Your task to perform on an android device: I want to export the file of reminders to my drive
Image 0: 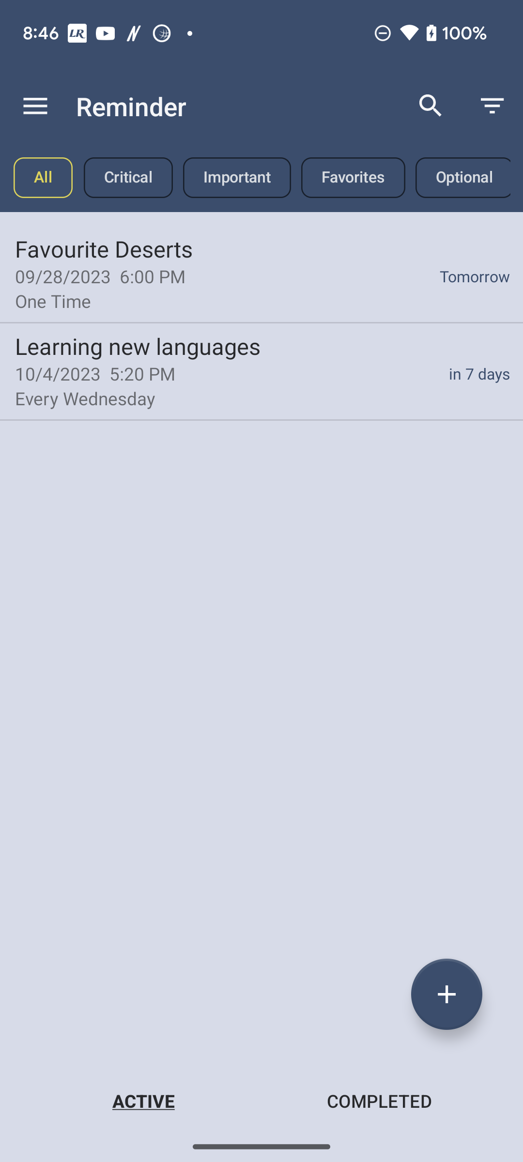
Click on the three lines at the top left of the screen
Step 0: click (35, 106)
Image 1: 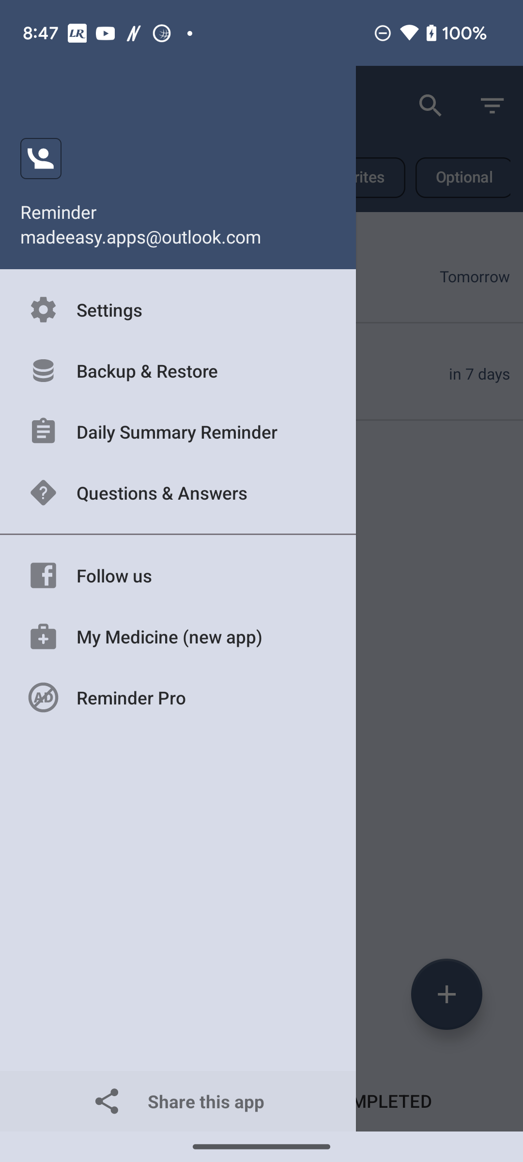
Click on the Backup & Restore option 
Step 1: click (91, 373)
Image 2: 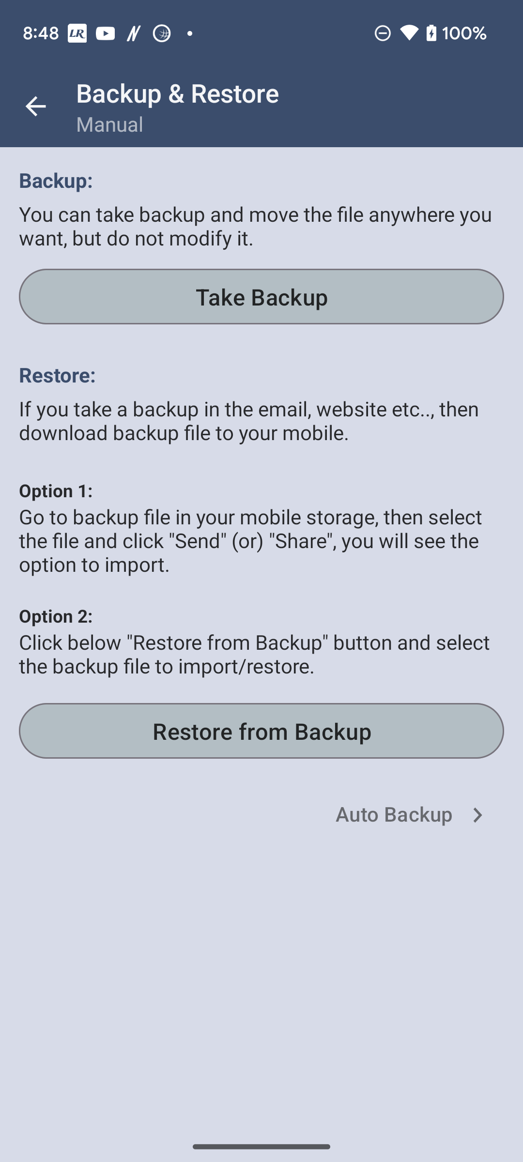
Click on the Take backup option 
Step 2: click (261, 296)
Image 3: 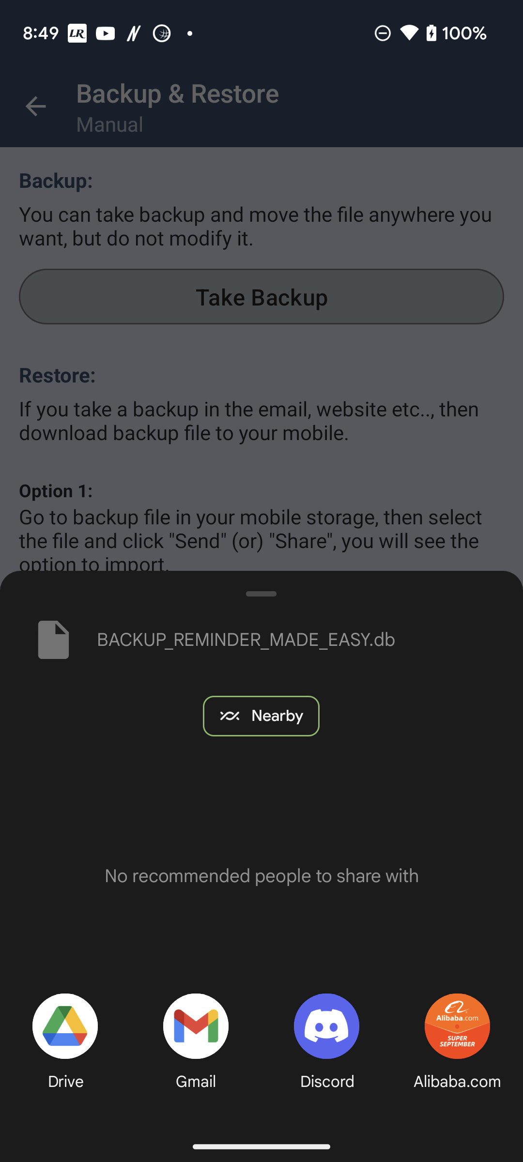
Click on the Drive icon option 
Step 3: click (56, 1018)
Image 4: 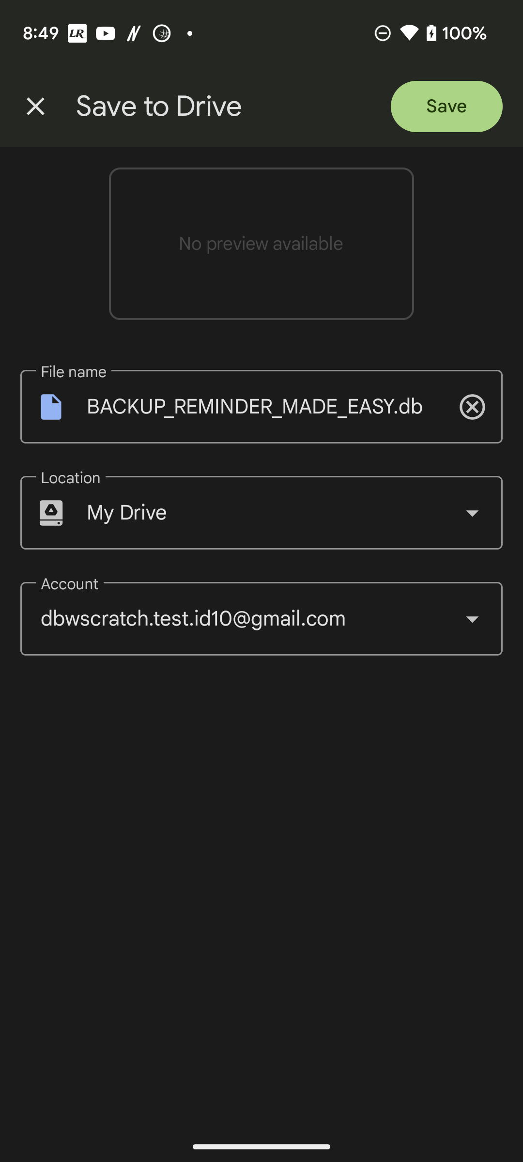
Click on the save icon option at the top right of the screen 
Step 4: click (446, 106)